Your task to perform on an android device: Look through the Amazon app for hiking boots with star ratings more than 4.5.
Image 0: 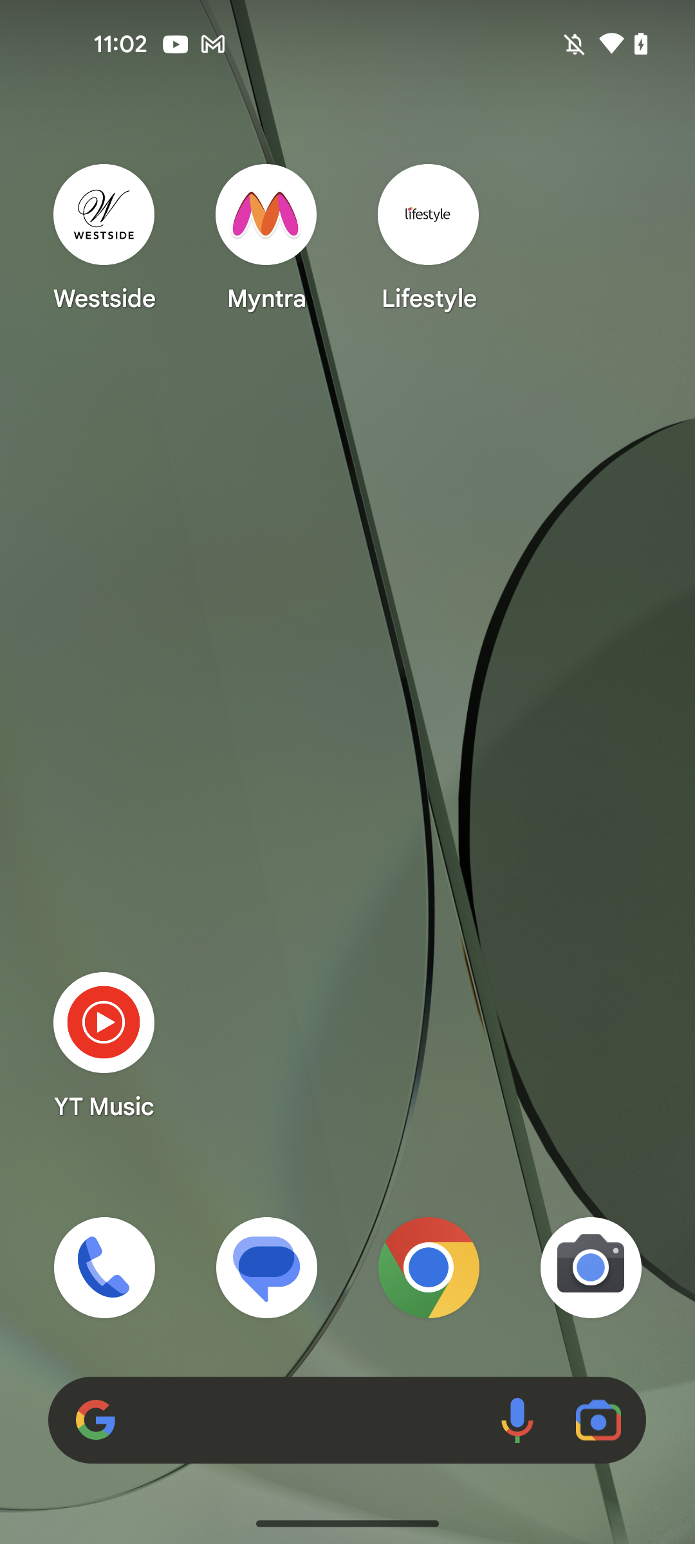
Open the Amazon app
Step 0: open app "Amazon"
Image 1: 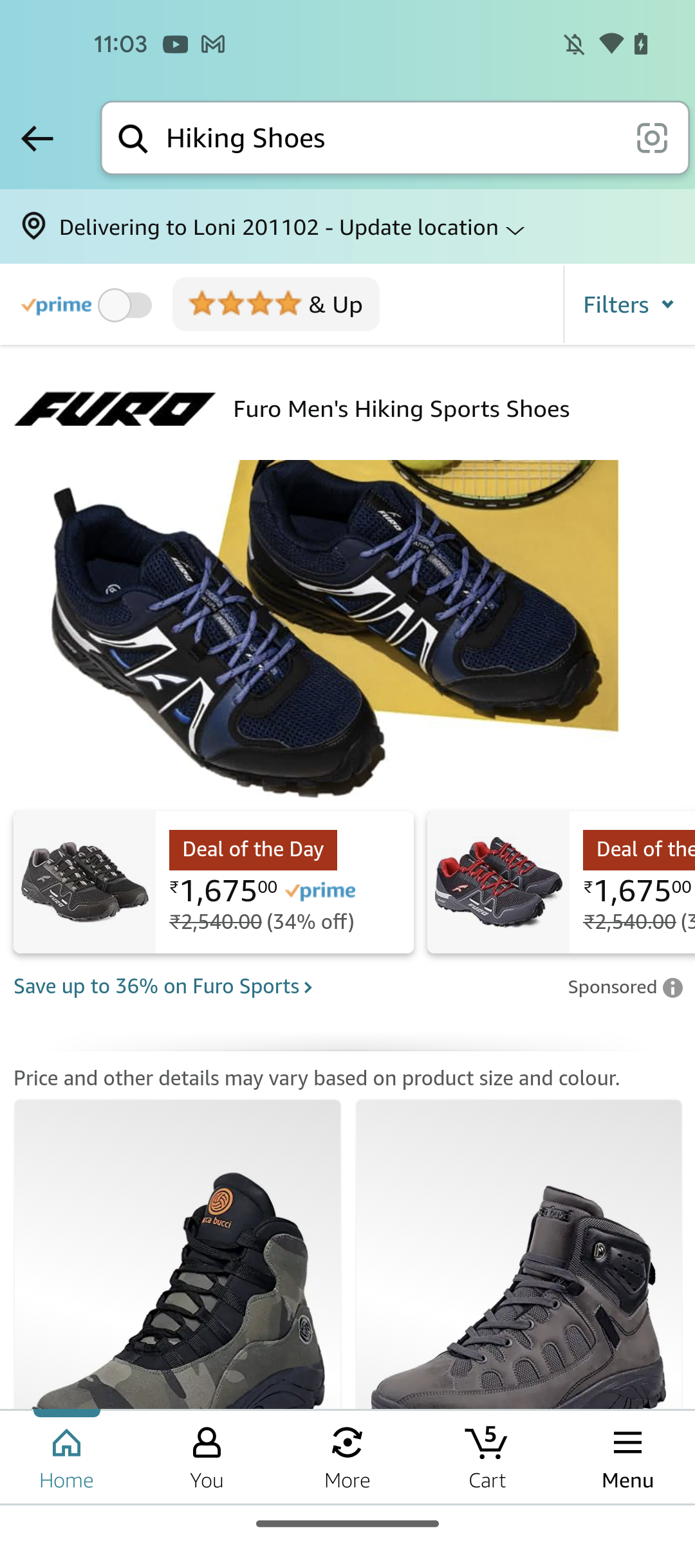
Scroll up to browse for the Hiking shoes with rating above 4.5
Step 1: scroll down
Image 2: 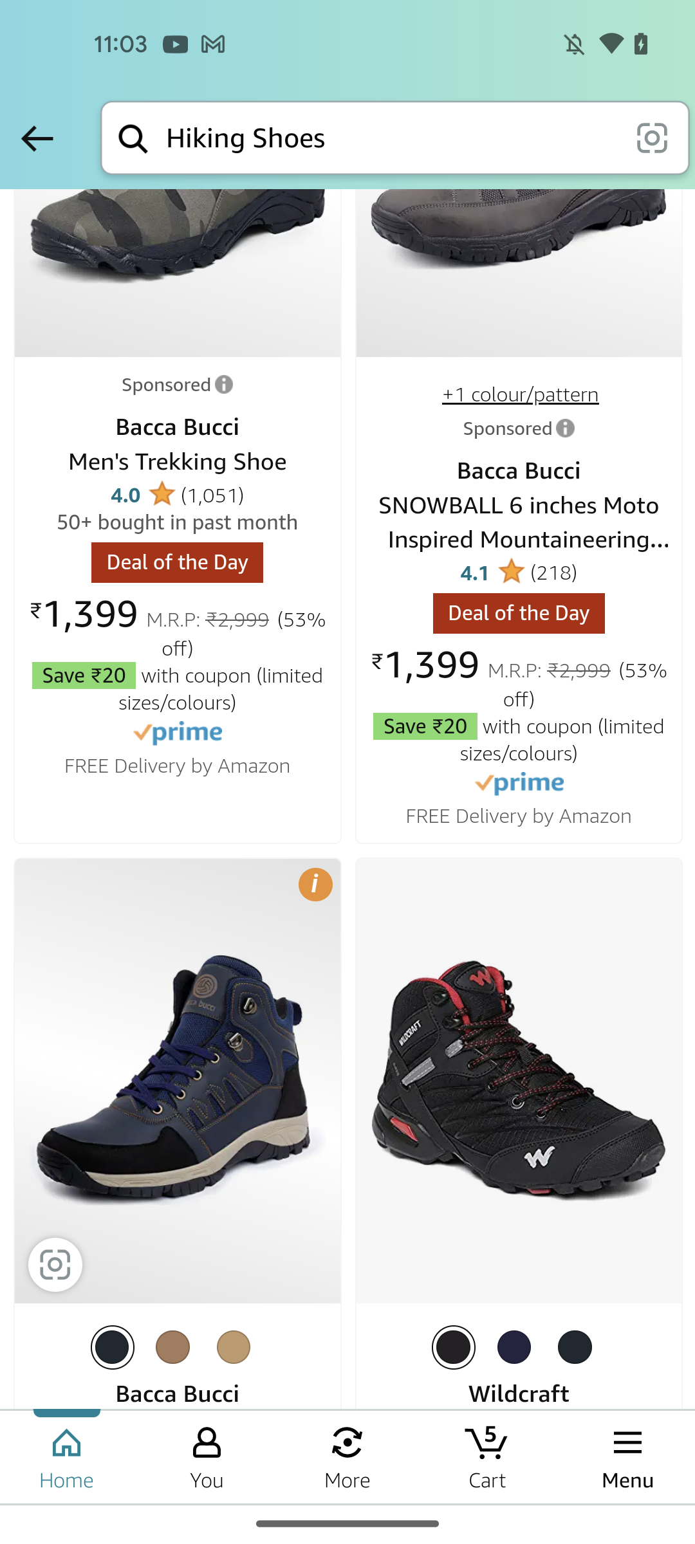
Scroll up to browse for the Hiking shoes with rating above 4.5
Step 2: scroll down
Image 3: 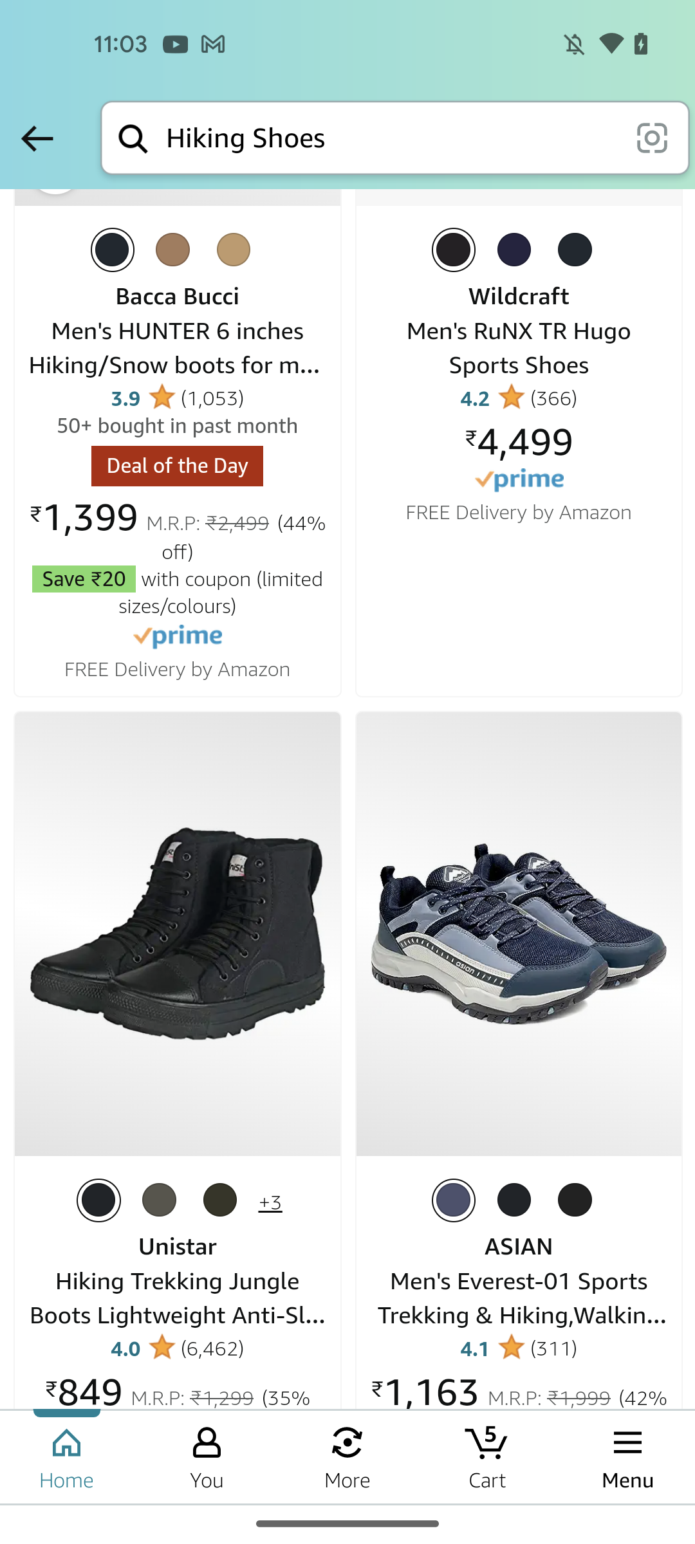
Scroll up to browse for the Hiking shoes with rating above 4.5
Step 3: scroll down
Image 4: 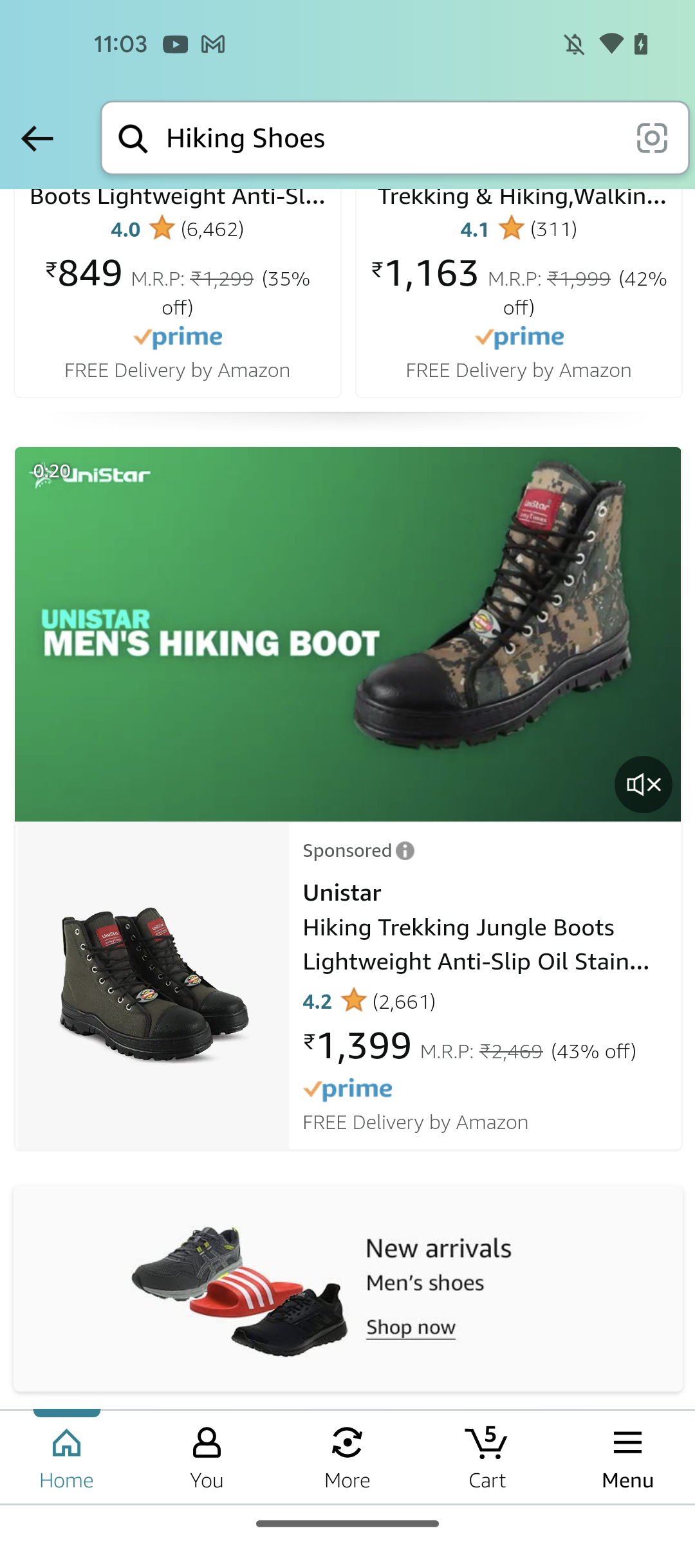
Scroll up to browse for the Hiking shoes with rating above 4.5
Step 4: scroll down
Image 5: 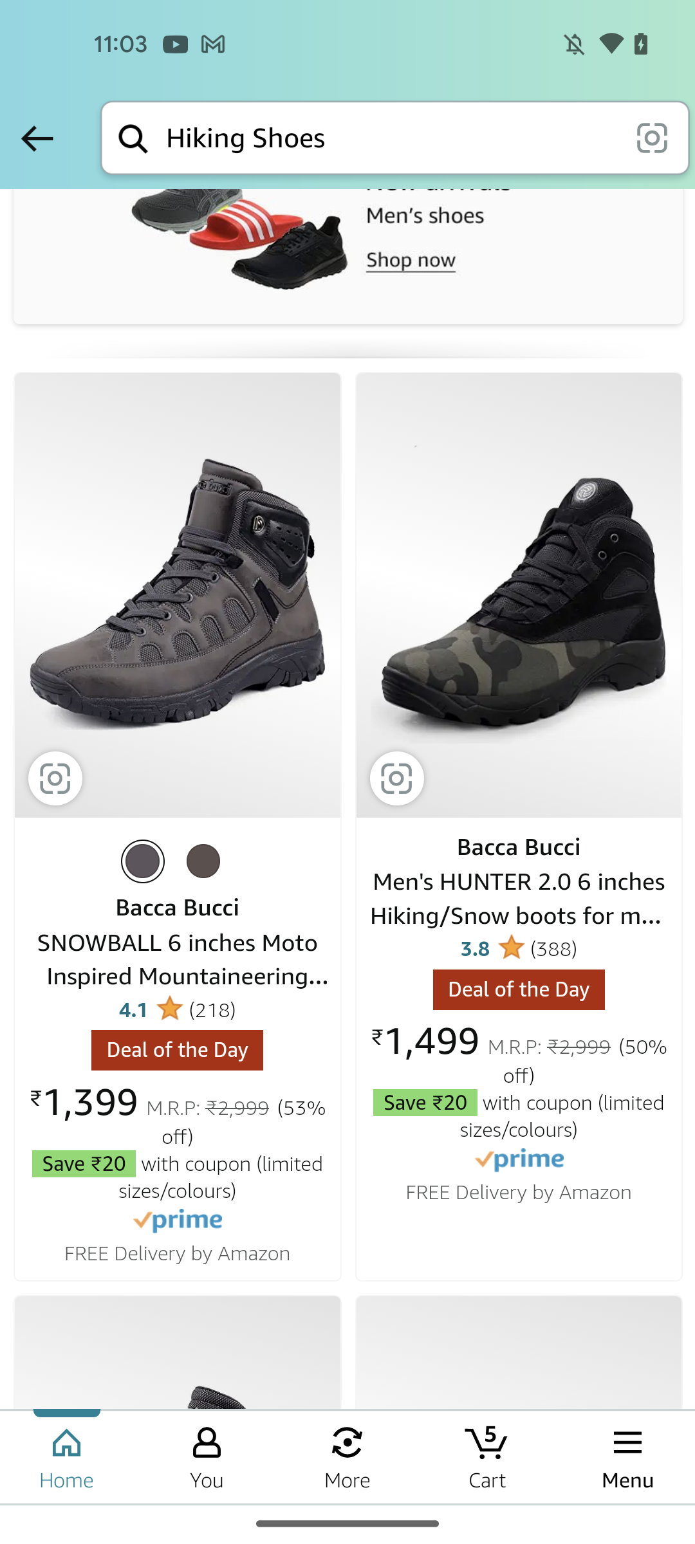
Scroll up to browse for the Hiking shoes with rating above 4.5
Step 5: scroll down
Image 6: 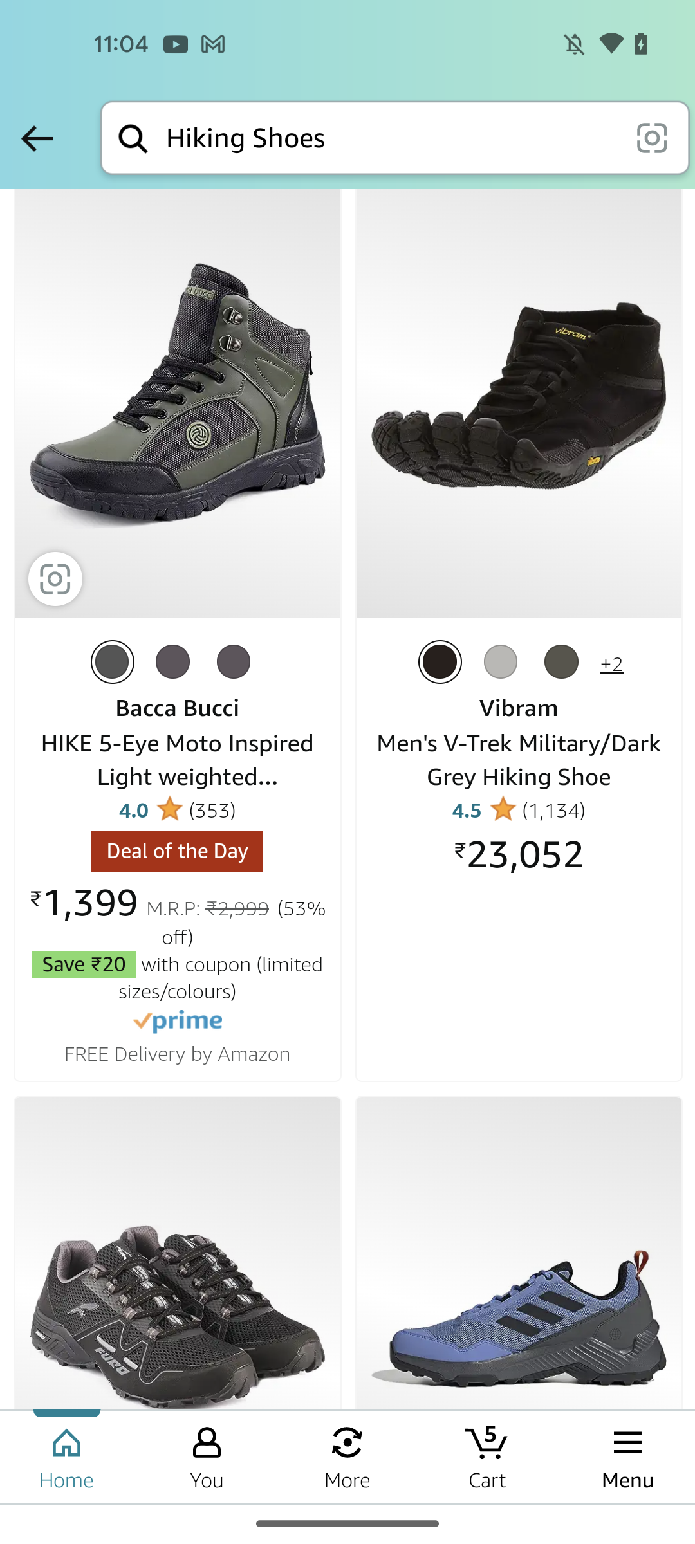
Scroll up to browse for the Hiking shoes with rating above 4.5
Step 6: scroll down
Image 7: 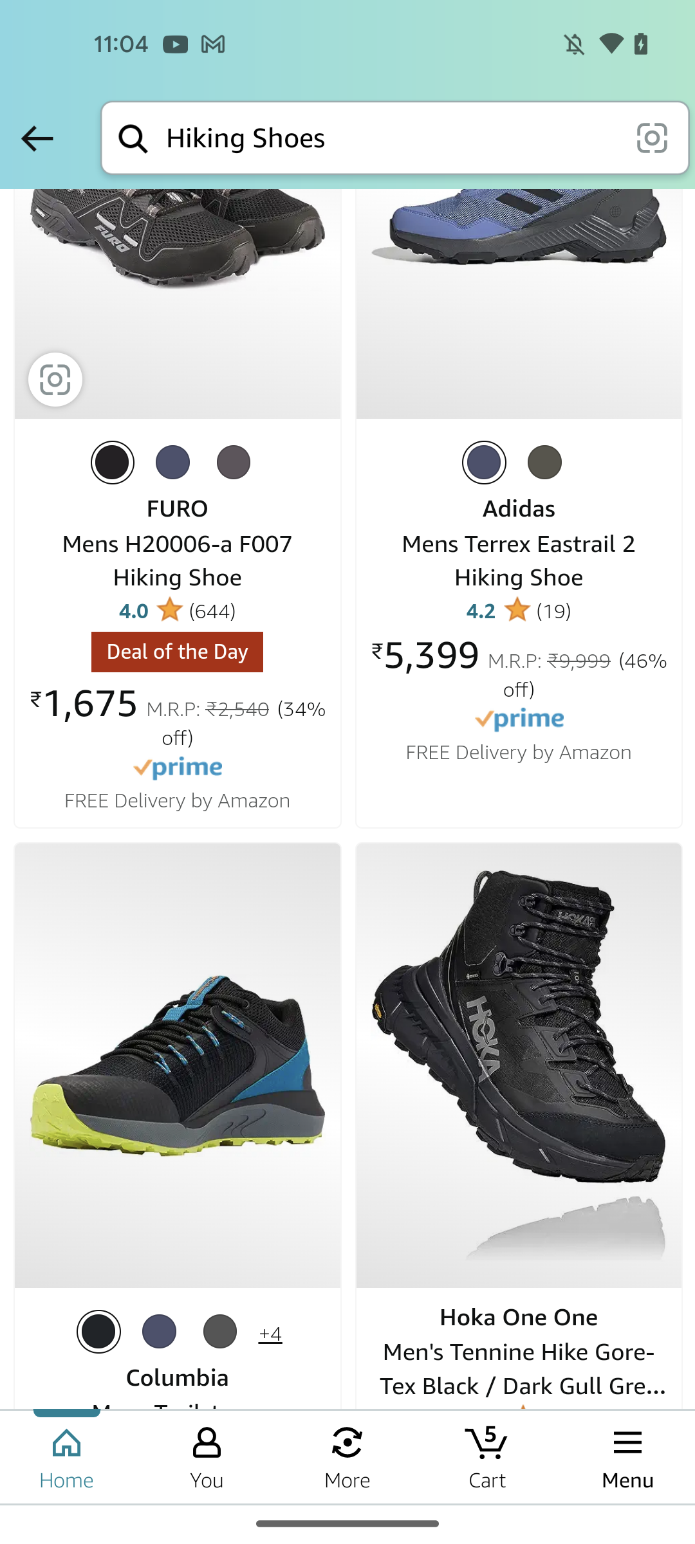
Scroll up to browse for the Hiking shoes with rating above 4.5
Step 7: scroll down
Image 8: 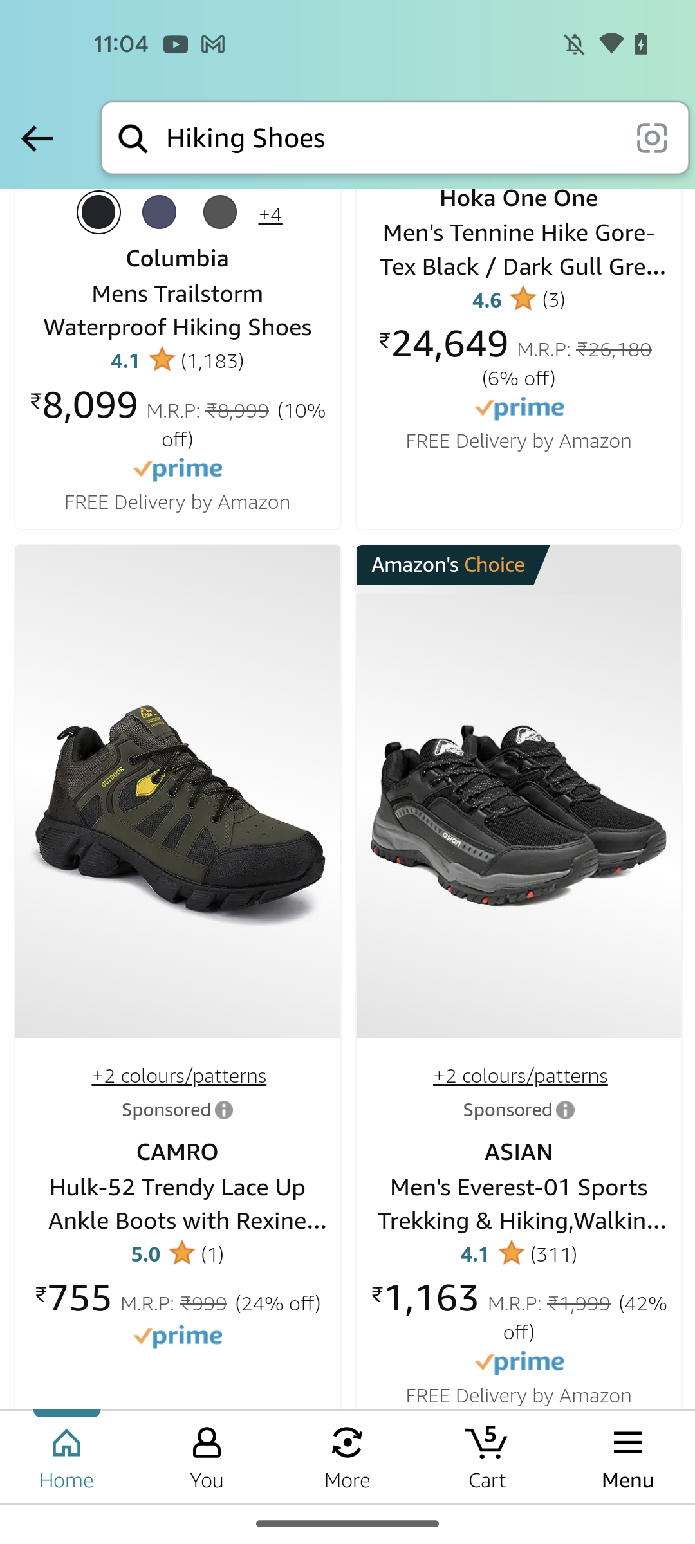
Go to the product with star rating of 4.6
Step 8: click (518, 250)